Your task to perform on an android device: Save the smiley drawing in the Paint app.
Image 0: 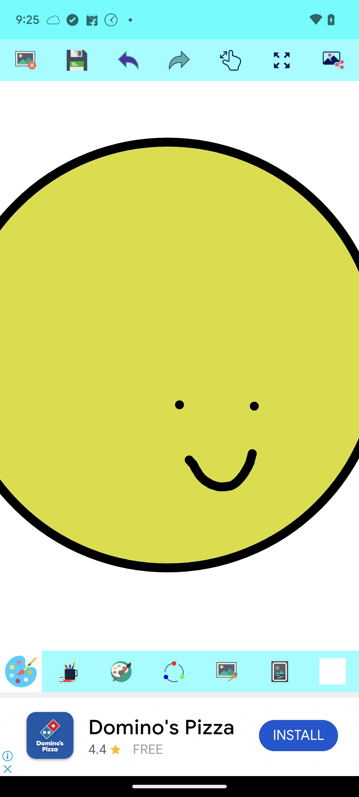
Click on the file icon.
Step 0: click (77, 60)